Your task to perform on an android device: In the Google slides App, add the text The witcher to the first slide of the Flash card Presentation .
Image 0: 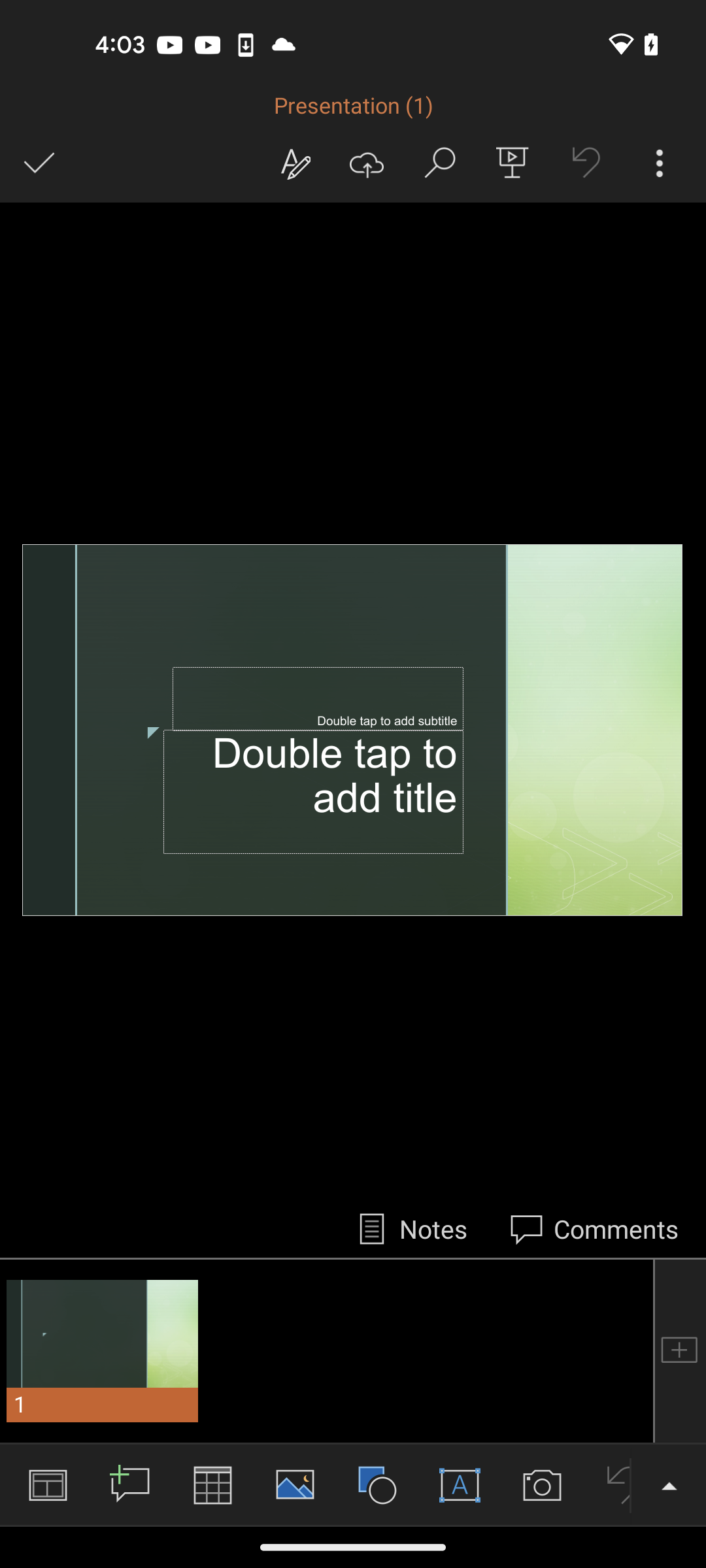
Open the Google Slides app
Step 0: open app "Slides"
Image 1: 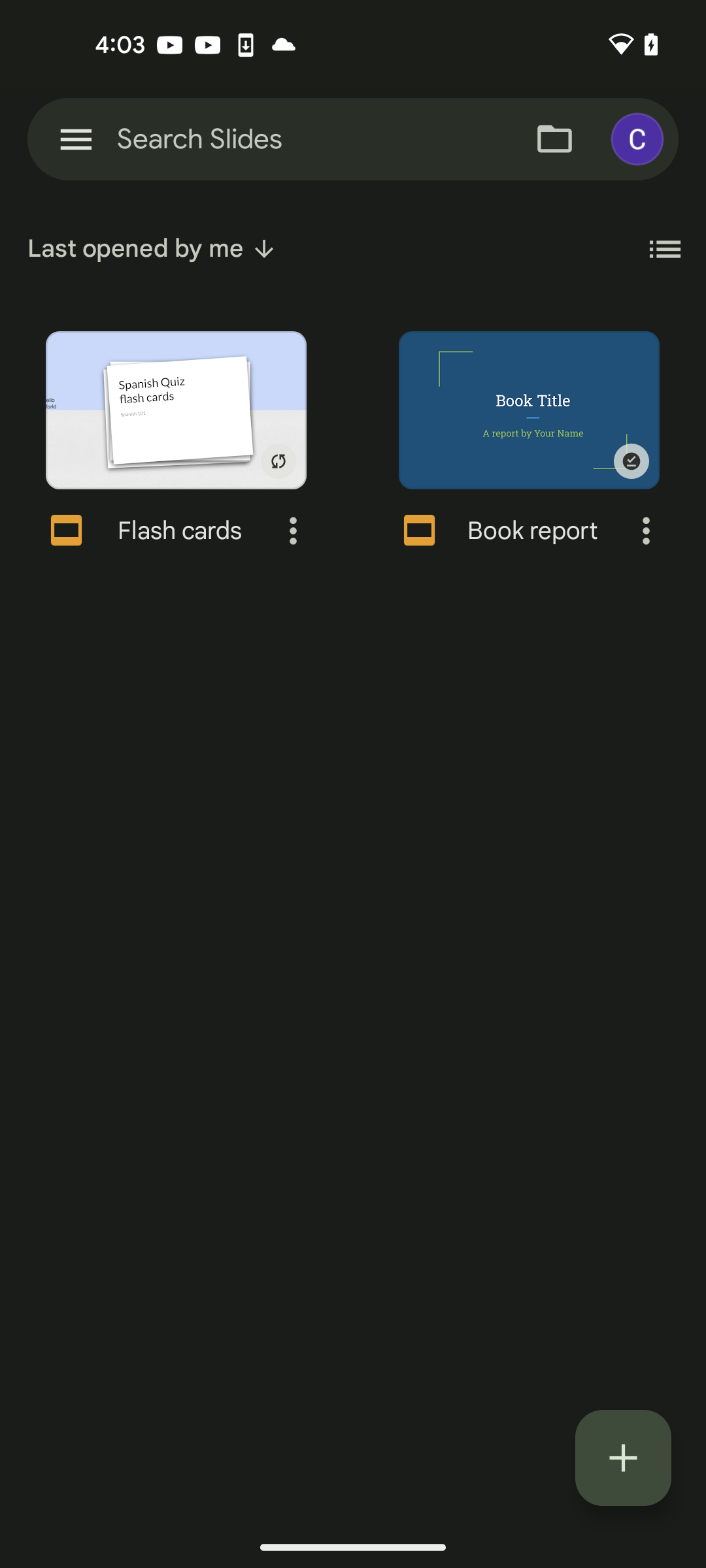
Open the Flash card presentation
Step 1: click (175, 410)
Image 3: 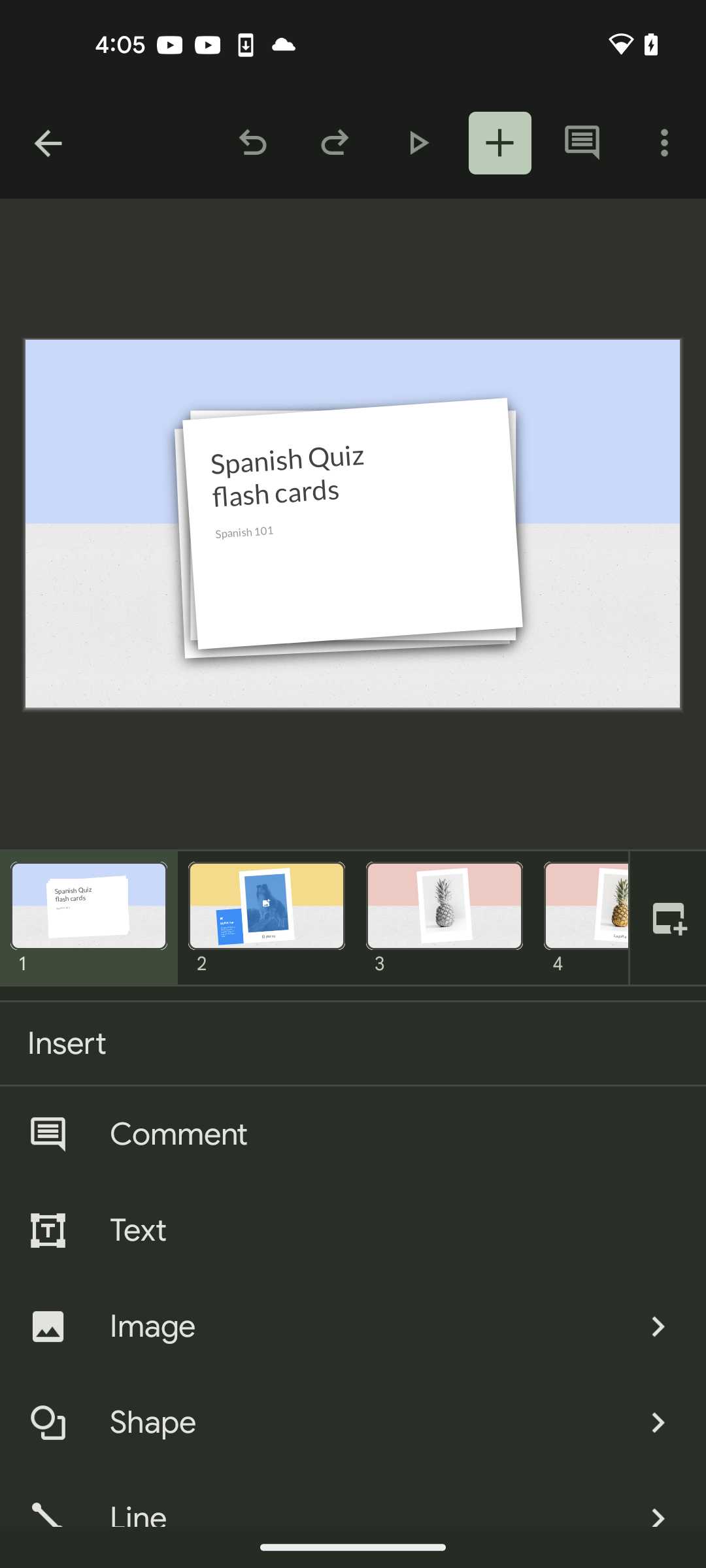
Choose Text from the insert section
Step 3: click (394, 1230)
Image 4: 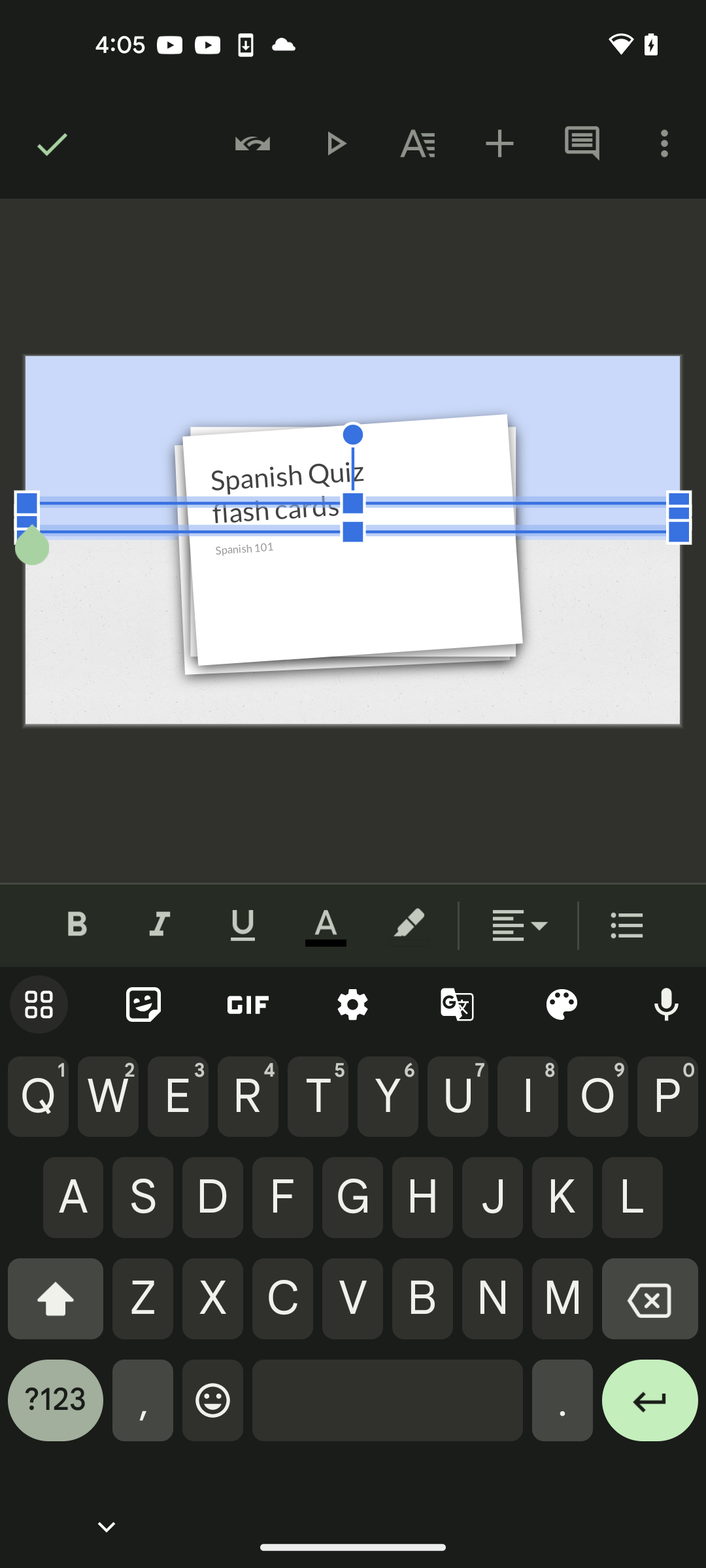
Add the text the witcher to the slide 1
Step 4: type "The witcher"
Image 5: 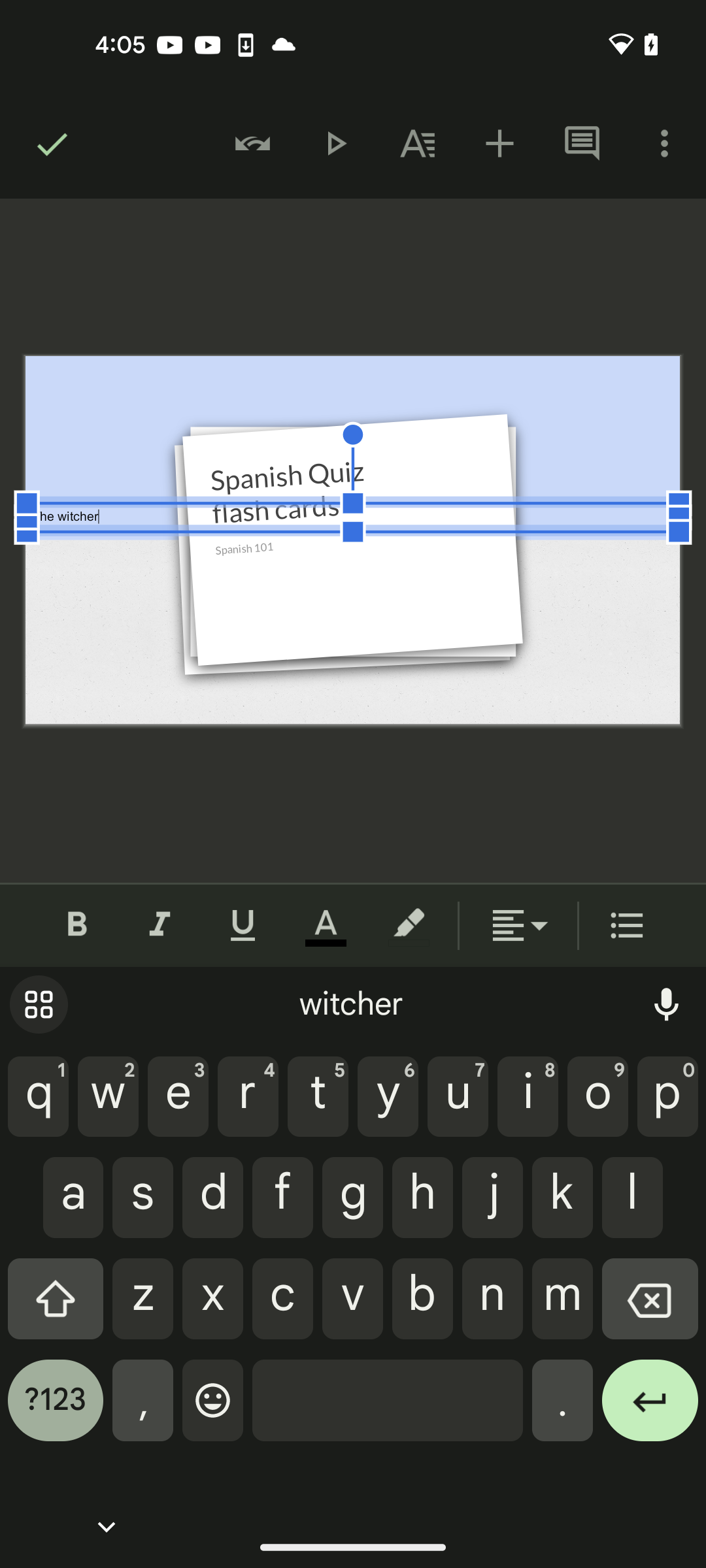
Click on the tick icon at the top left corner
Step 5: click (48, 143)